Your task to perform on an android device: I want to compare currency exchange rates, so compare currency exchange rates for the euro between the US dollar, the British pound, and the Canadian dollar in the Currency Plus app.
Image 0: 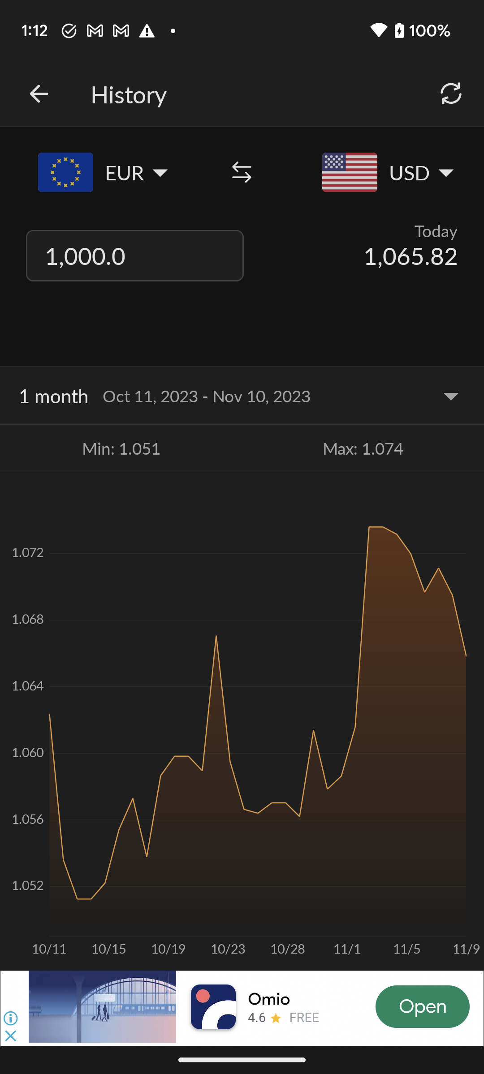
Go back to the previous page to compare the currency exchange rate.
Step 0: press back button
Image 1: 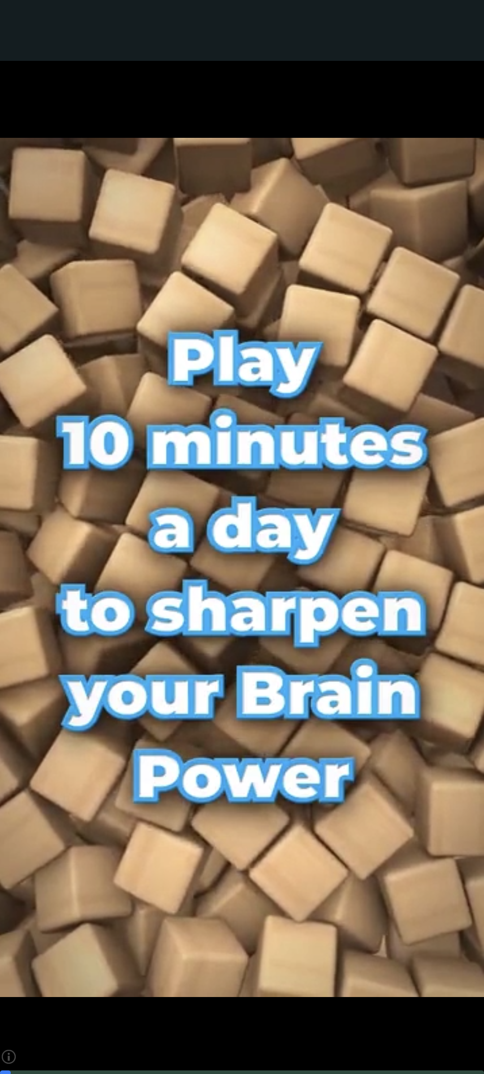
Go back to the previous page to compare the currency exchange rate.
Step 1: wait